Your task to perform on an android device: I need to be up to date with my current location weather. Enable weather alert in the 1Weather app
Image 0: 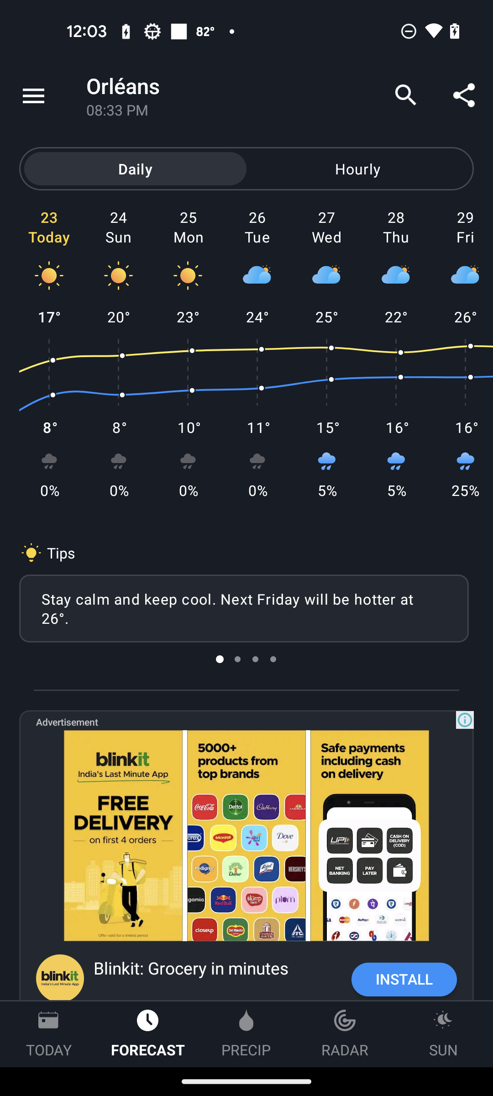
Click on the menu bar icon at the top left of the screen
Step 0: click (33, 95)
Image 1: 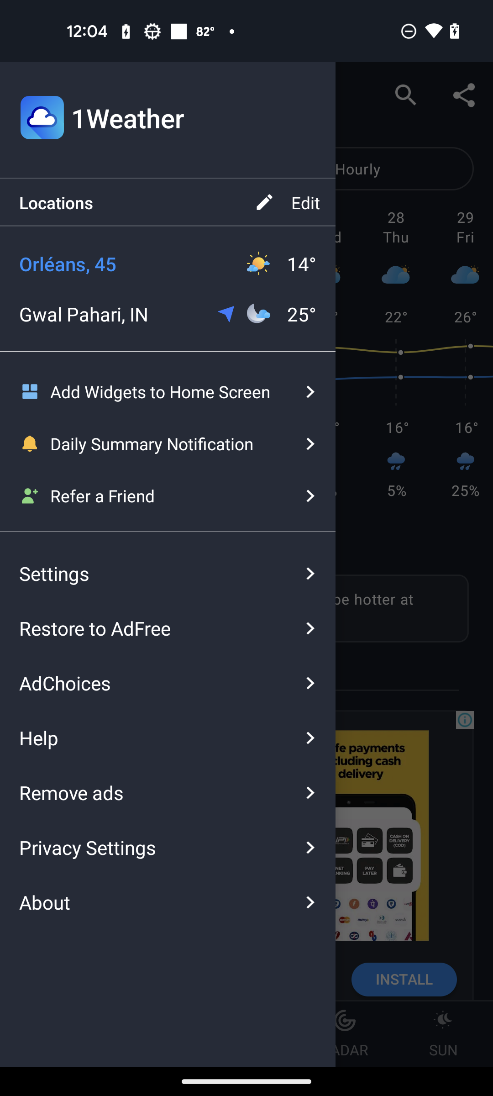
Click on the Settings in the menu bar
Step 1: click (157, 573)
Image 2: 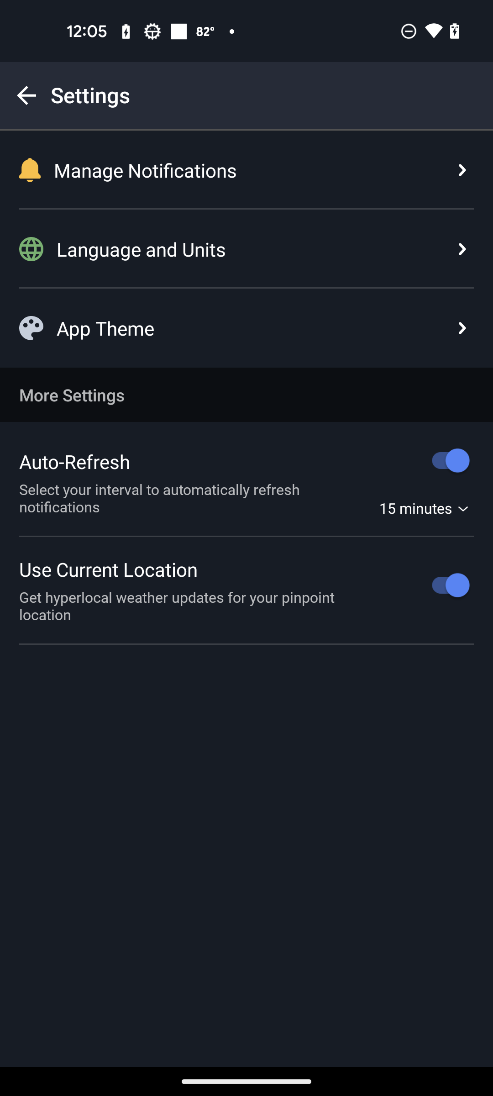
Click on the Manage Notification
Step 2: click (229, 170)
Image 3: 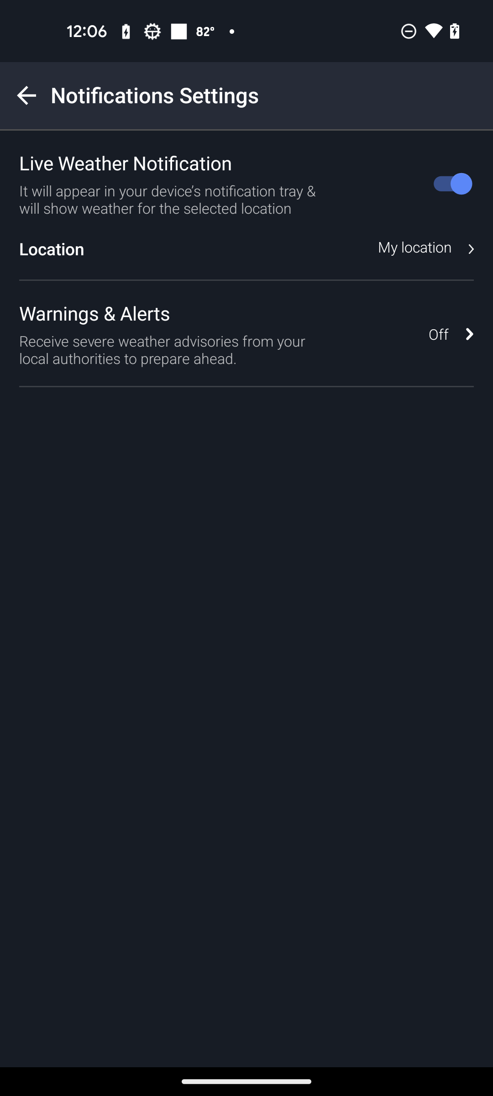
Click on the Warnings & Alerts
Step 3: click (214, 313)
Image 4: 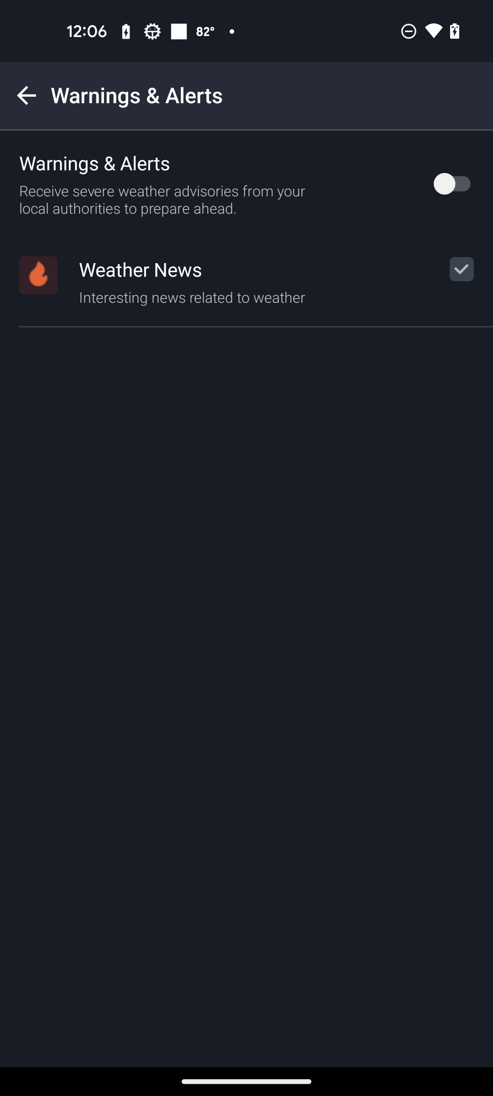
Click on the swipe bar Warnings & Alerts 
Step 4: click (452, 184)